Your task to perform on an android device: In the pdfFiller app , fill the details in the form with Last name as research , first name to be cerebra.
Image 0: 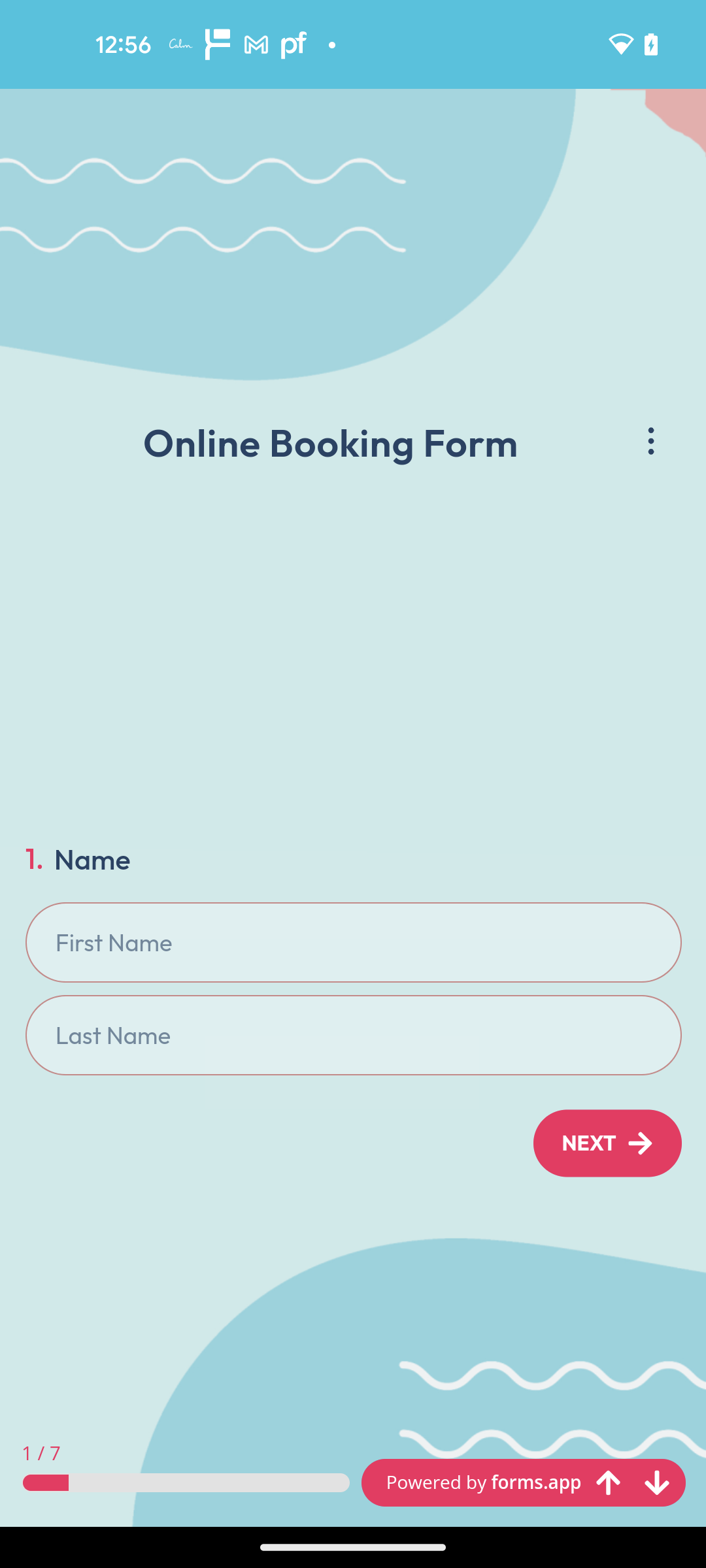
Open the PdfFiller App
Step 0: open app "pdfFiller"
Image 1: 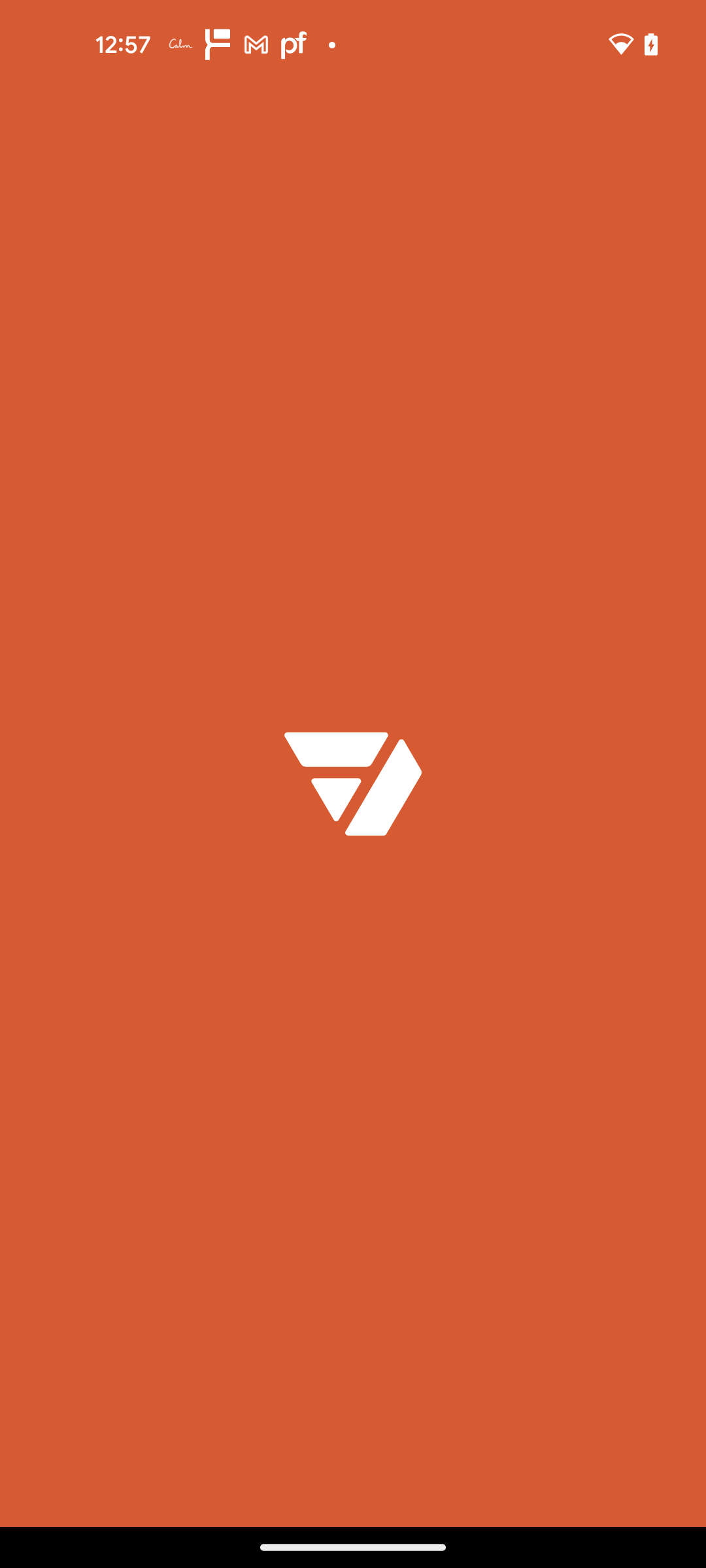
Open the PdfFiller App
Step 1: wait
Image 2: 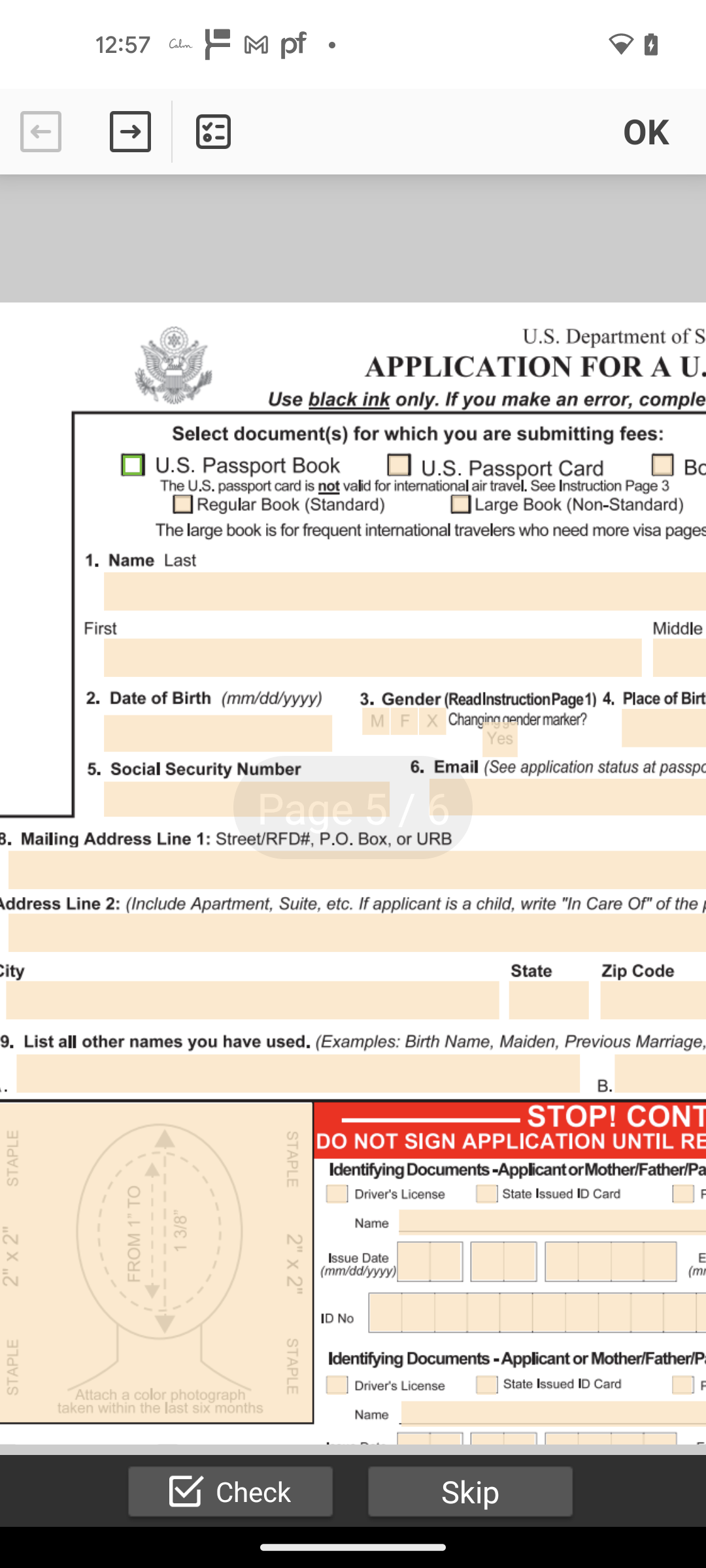
Go to the Last name column
Step 2: click (405, 591)
Image 3: 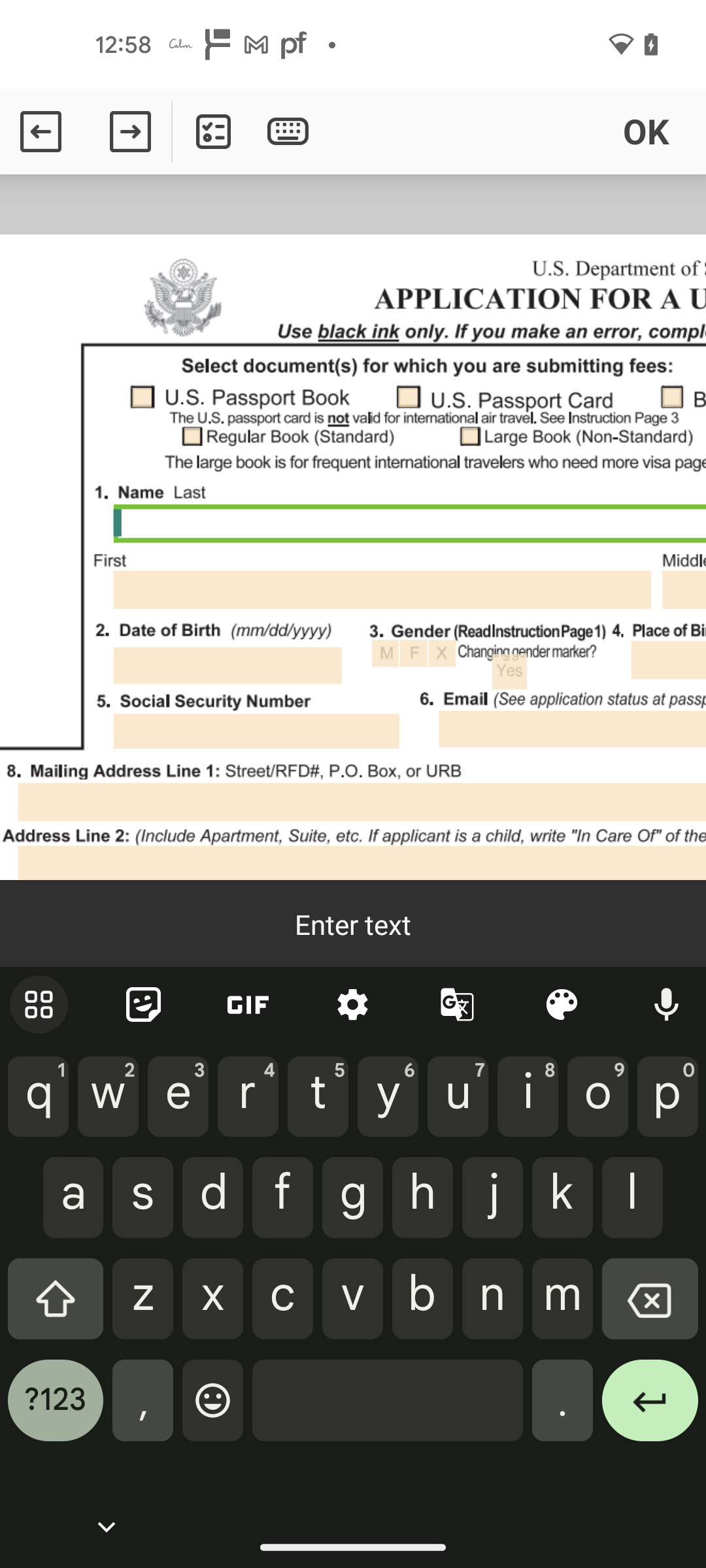
Enter the last name as research
Step 3: type "research"
Image 4: 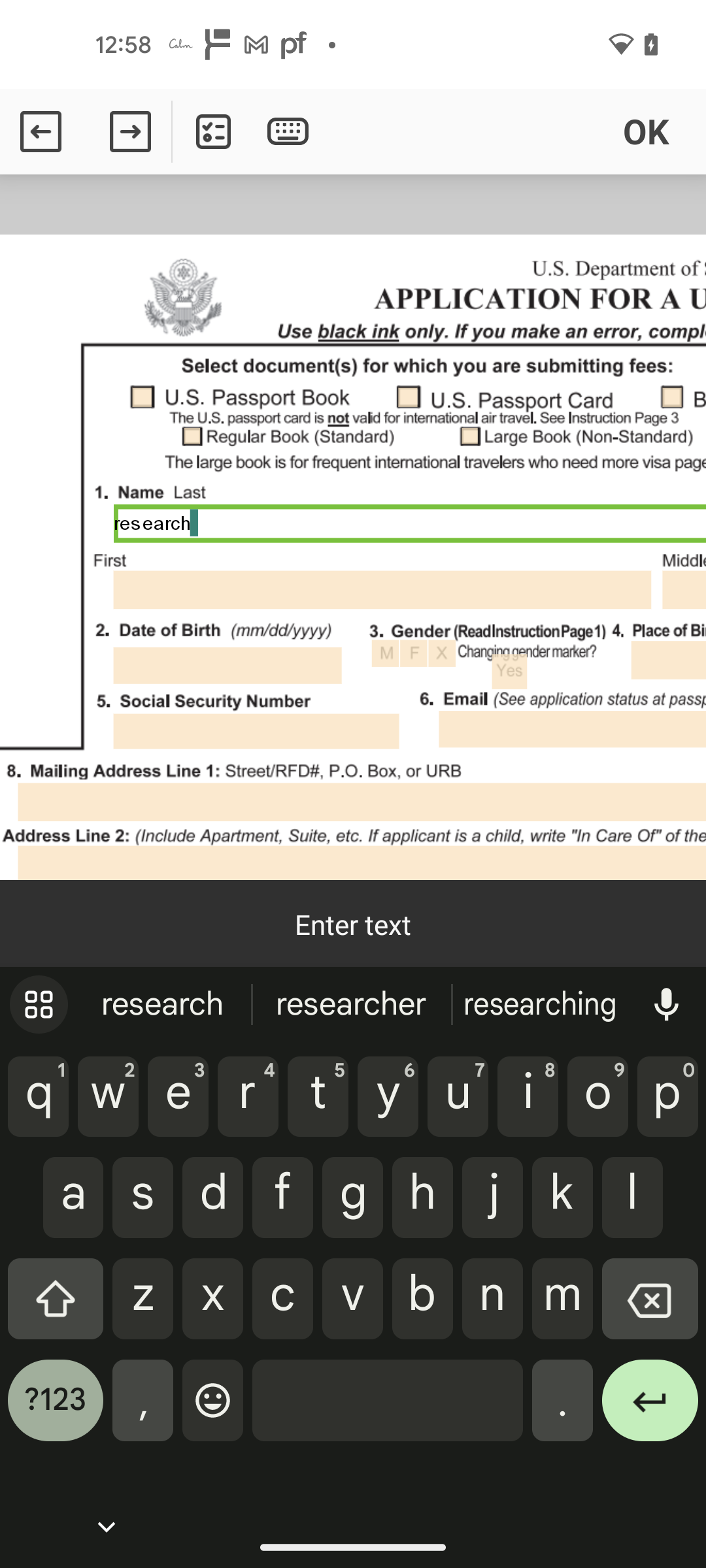
go to the first name section
Step 4: click (382, 589)
Image 5: 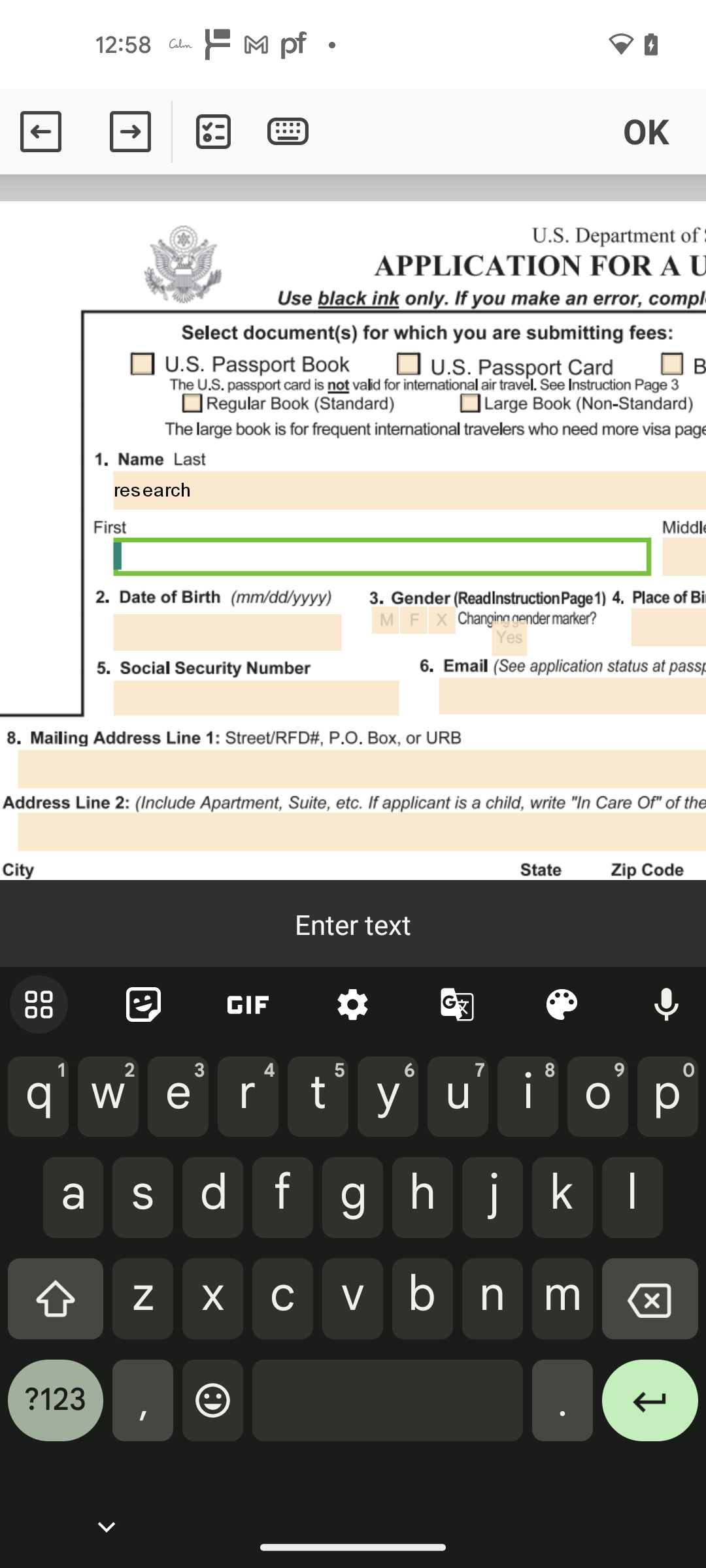
Enter the first name as Cerebra
Step 5: type "Cerebra"
Image 6: 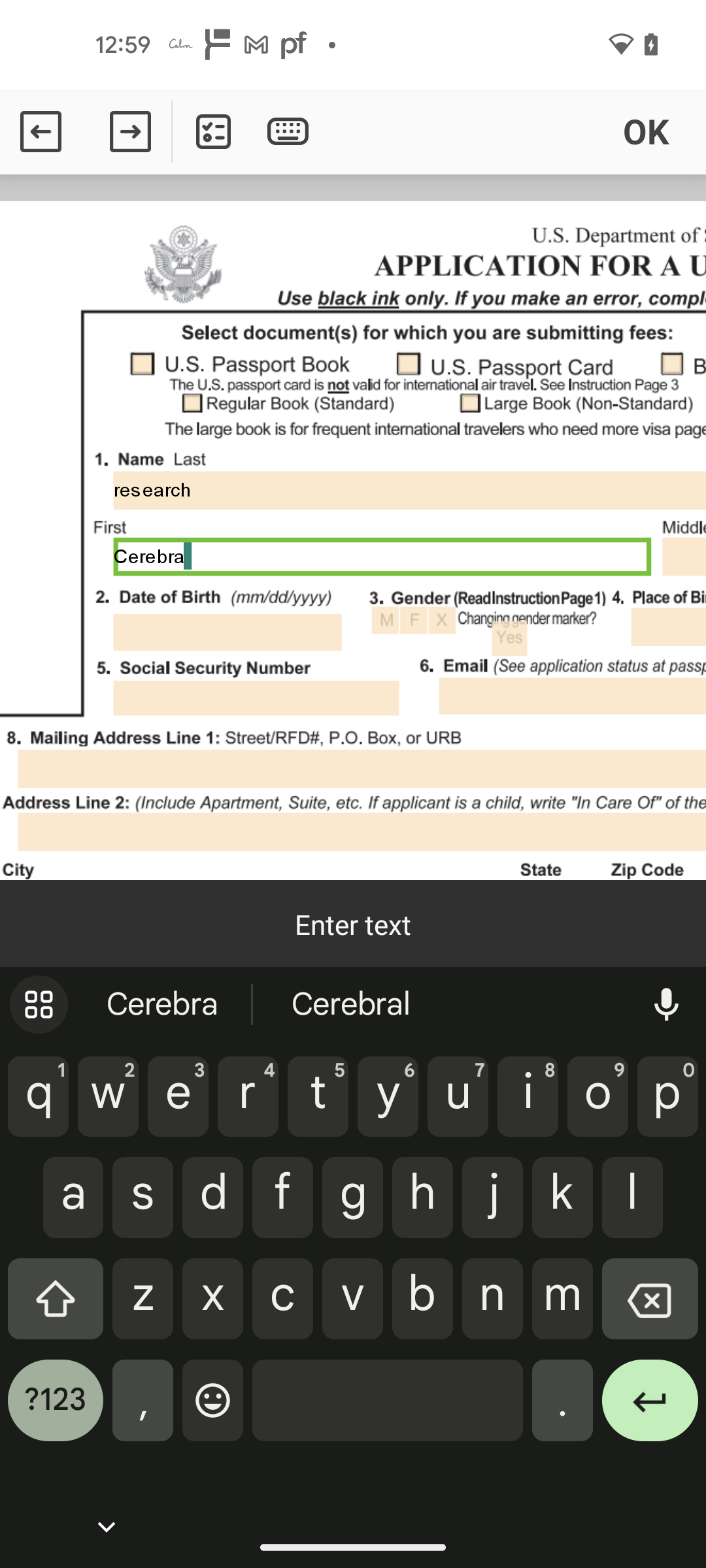
Click on the OK button at the top right corner
Step 6: click (646, 131)
Image 7: 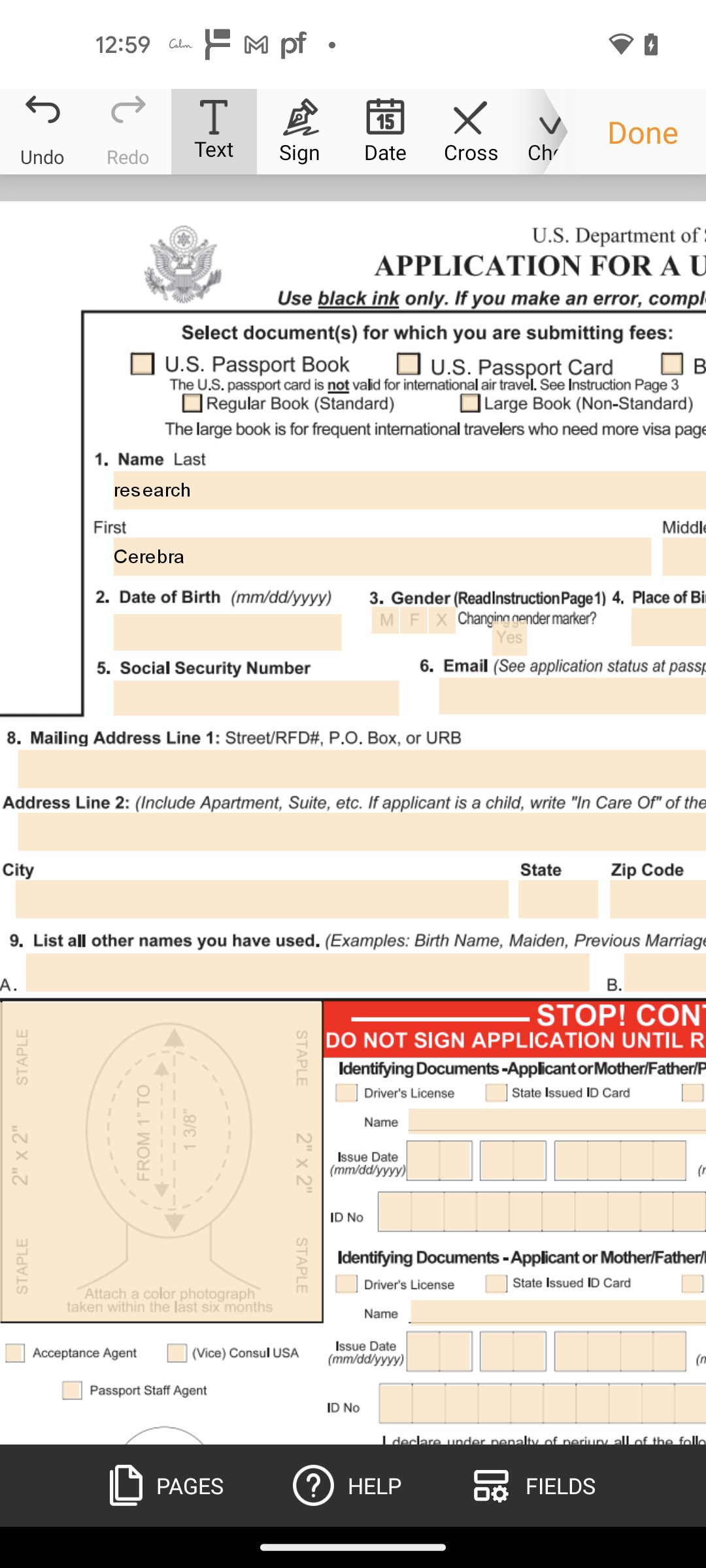
Click on Done
Step 7: click (643, 131)